Your task to perform on an android device: Share the Independence Celebration event with the email id-dbwscratch.test.id4@gmail.com.
Image 0: 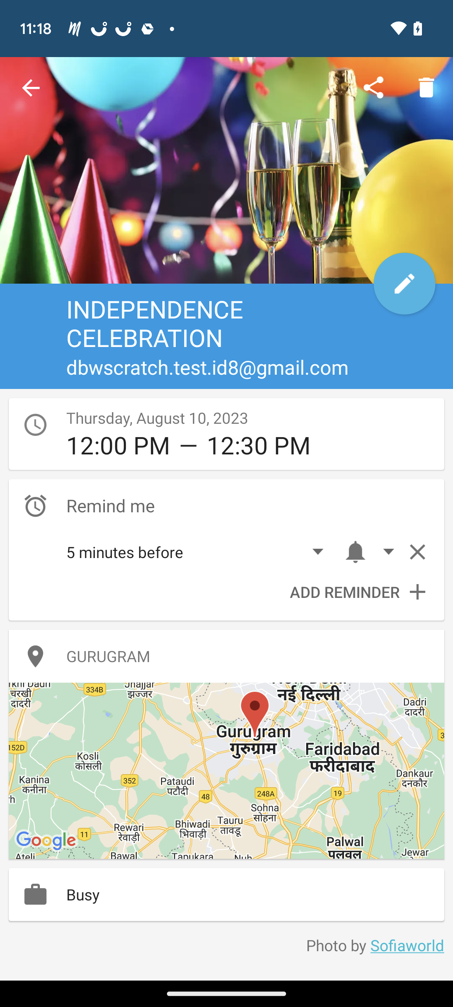
Click on the share icon on the top right of the screen.
Step 0: click (373, 88)
Image 1: 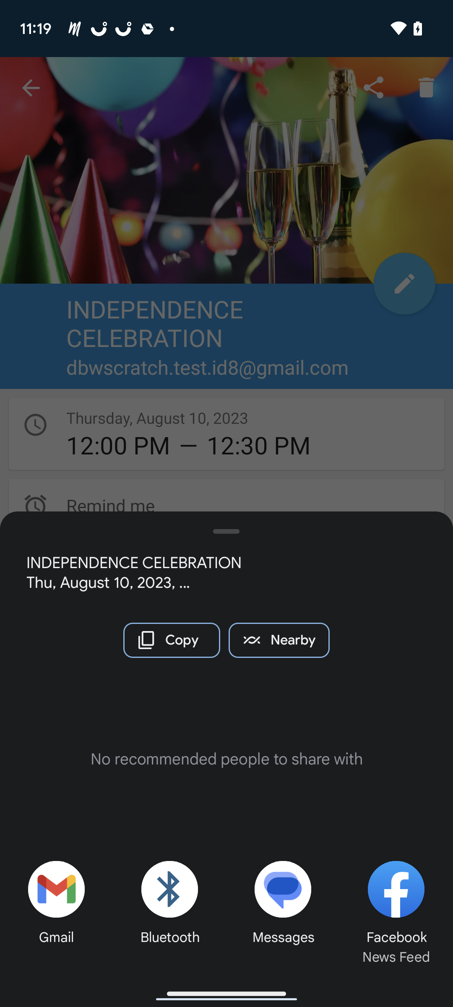
click on the gmail
Step 1: click (56, 897)
Image 2: 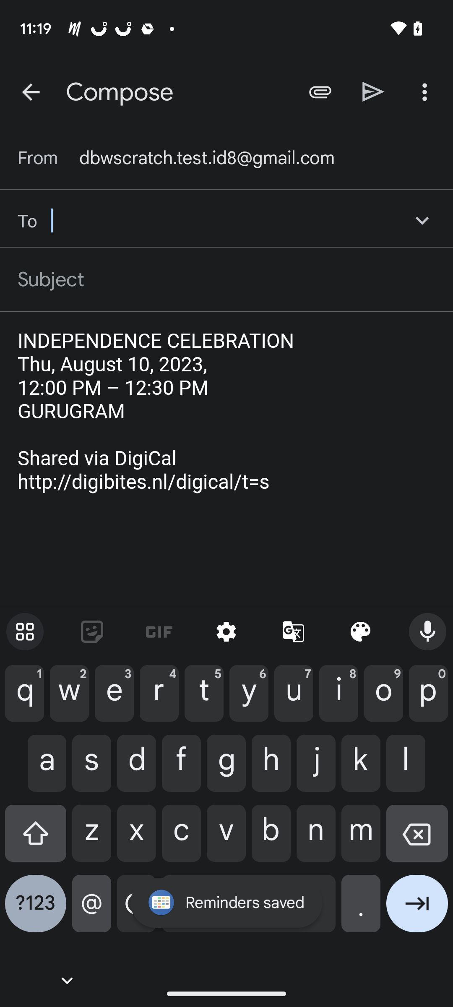
 add id-dbwscratch.test.id4@gmail.com.
Step 2: type "dbwscratch.test.id4@gmail.com"
Image 3: 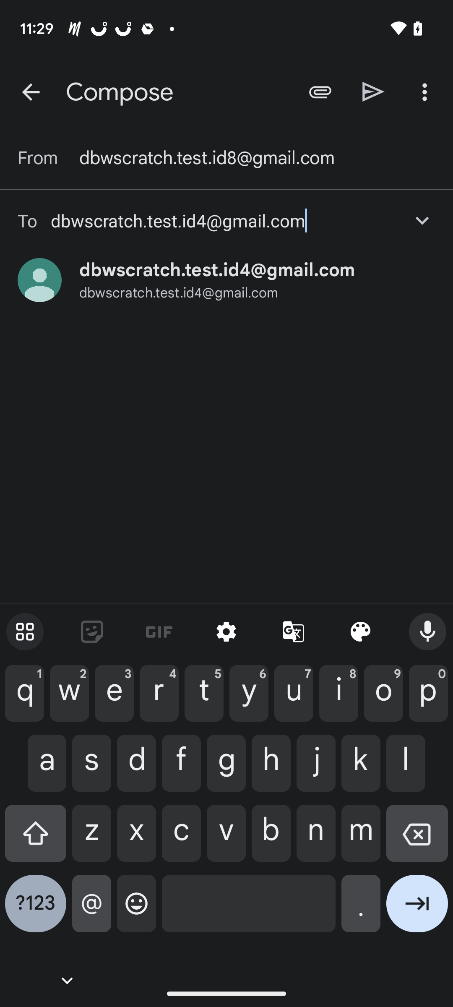
click on the id
Step 3: click (179, 293)
Image 4: 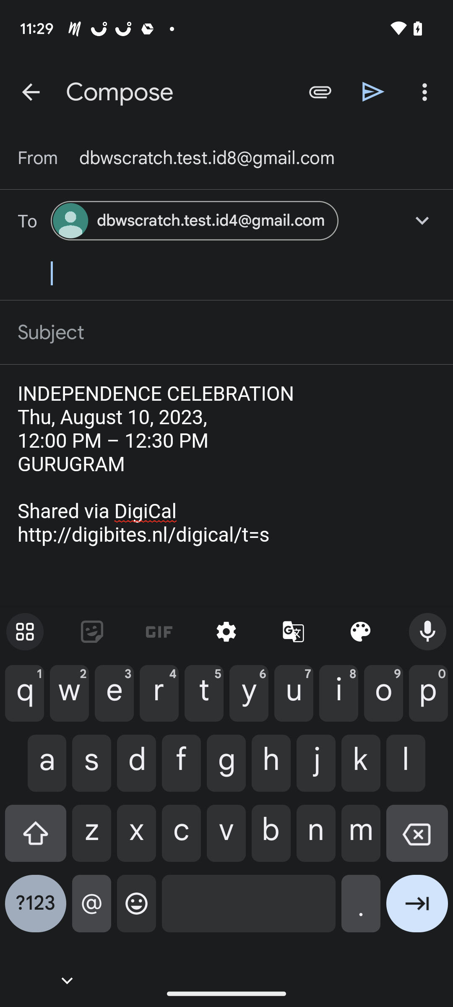
Click on the send icon on the top right of the screen.
Step 4: click (373, 91)